Your task to perform on an android device: In the Furlenco App, I want to search for wardrobes since I need a wardrobe in my house for my daughters.
Image 0: 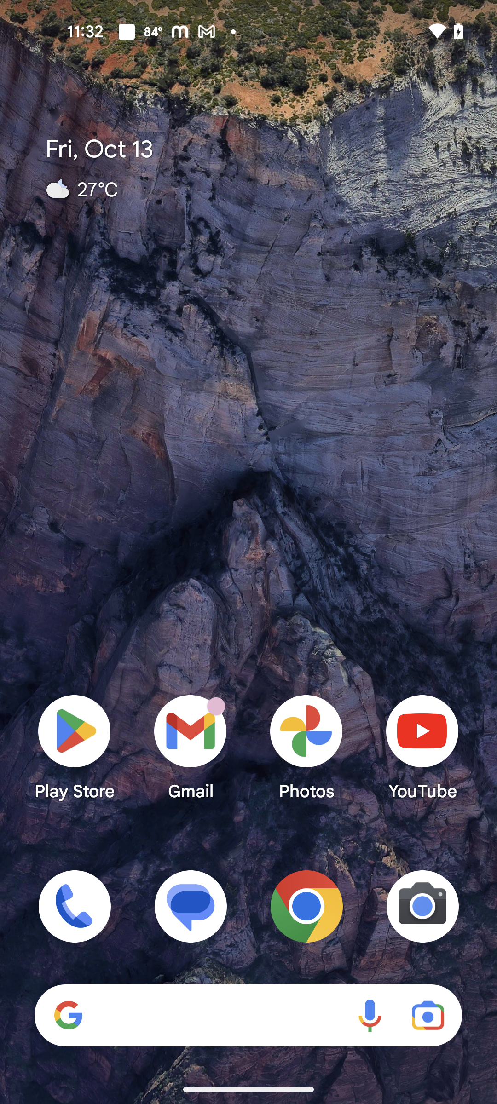
Open Furlenco app
Step 0: open app "Furlenco"
Image 1: 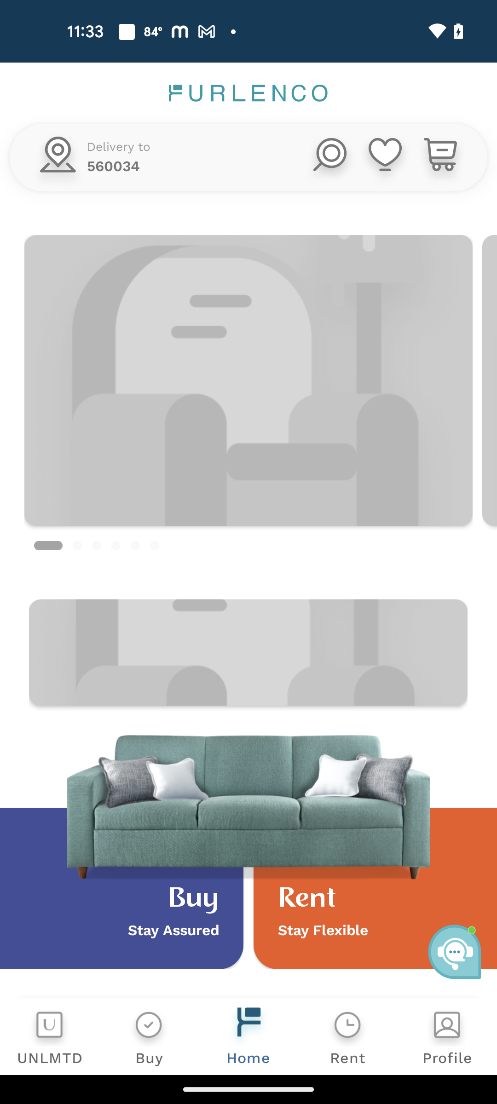
Click on the Search icon
Step 1: click (328, 160)
Image 2: 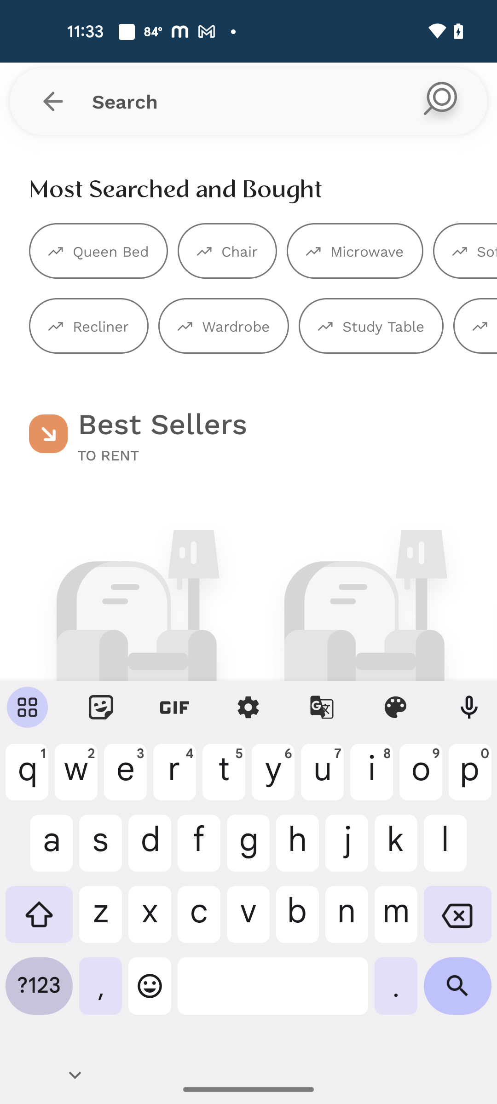
Search for Wardrobe
Step 2: type "Wardrobe"
Image 3: 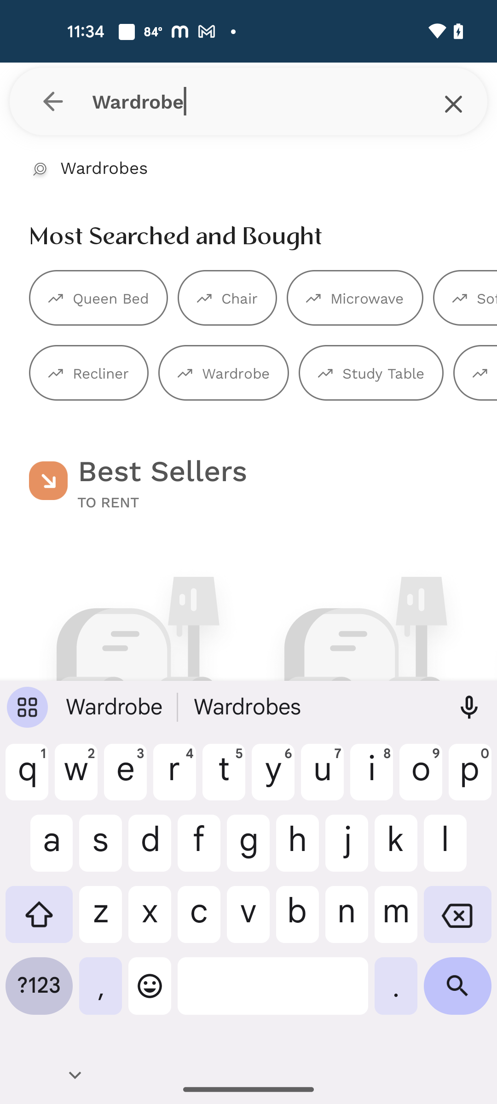
Click on the first search result
Step 3: click (104, 167)